Your task to perform on an android device: I would like to give running shoes to my father as the doctors had advised him to do so. Search for men's running shoes in the NNNOW app.
Image 0: 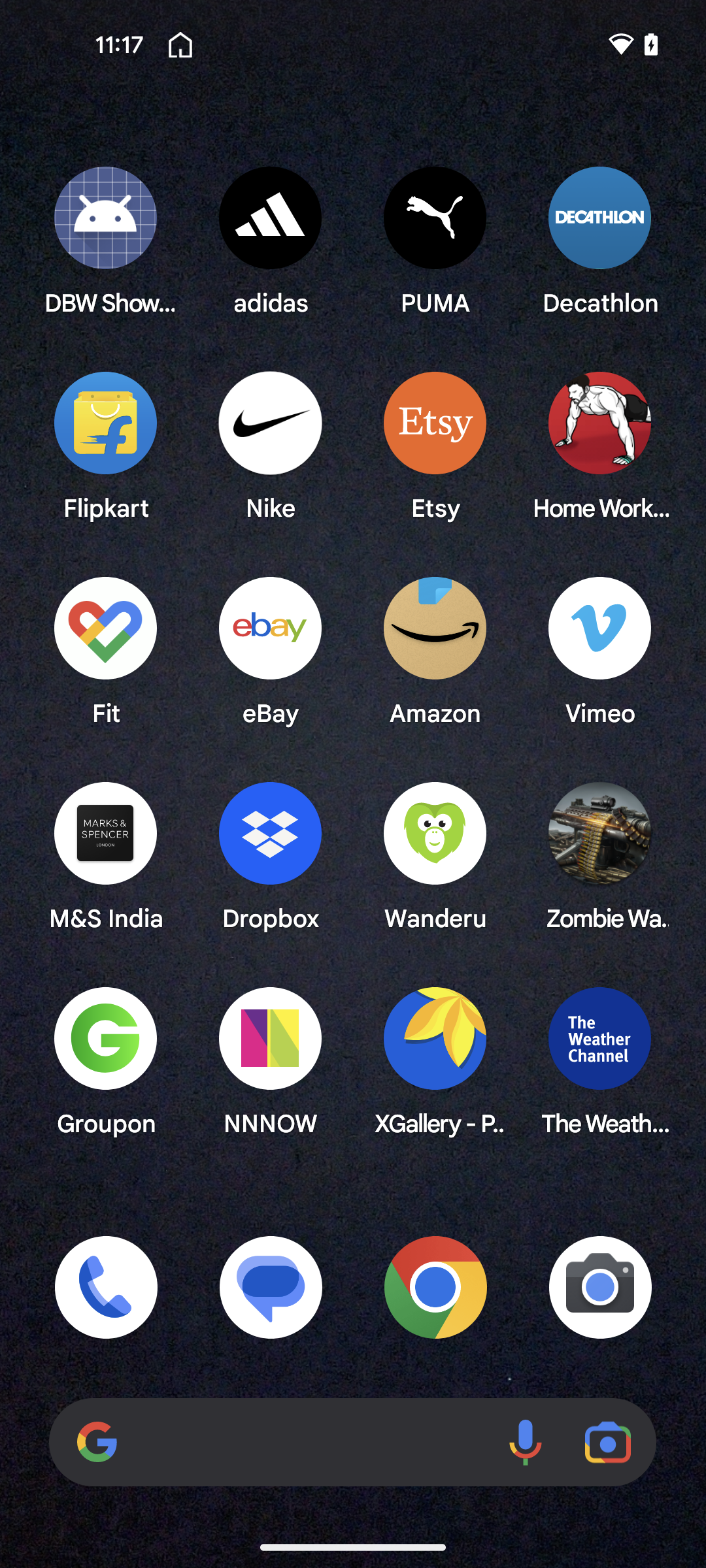
Open the NNNow app
Step 0: open app "NNNOW"
Image 1: 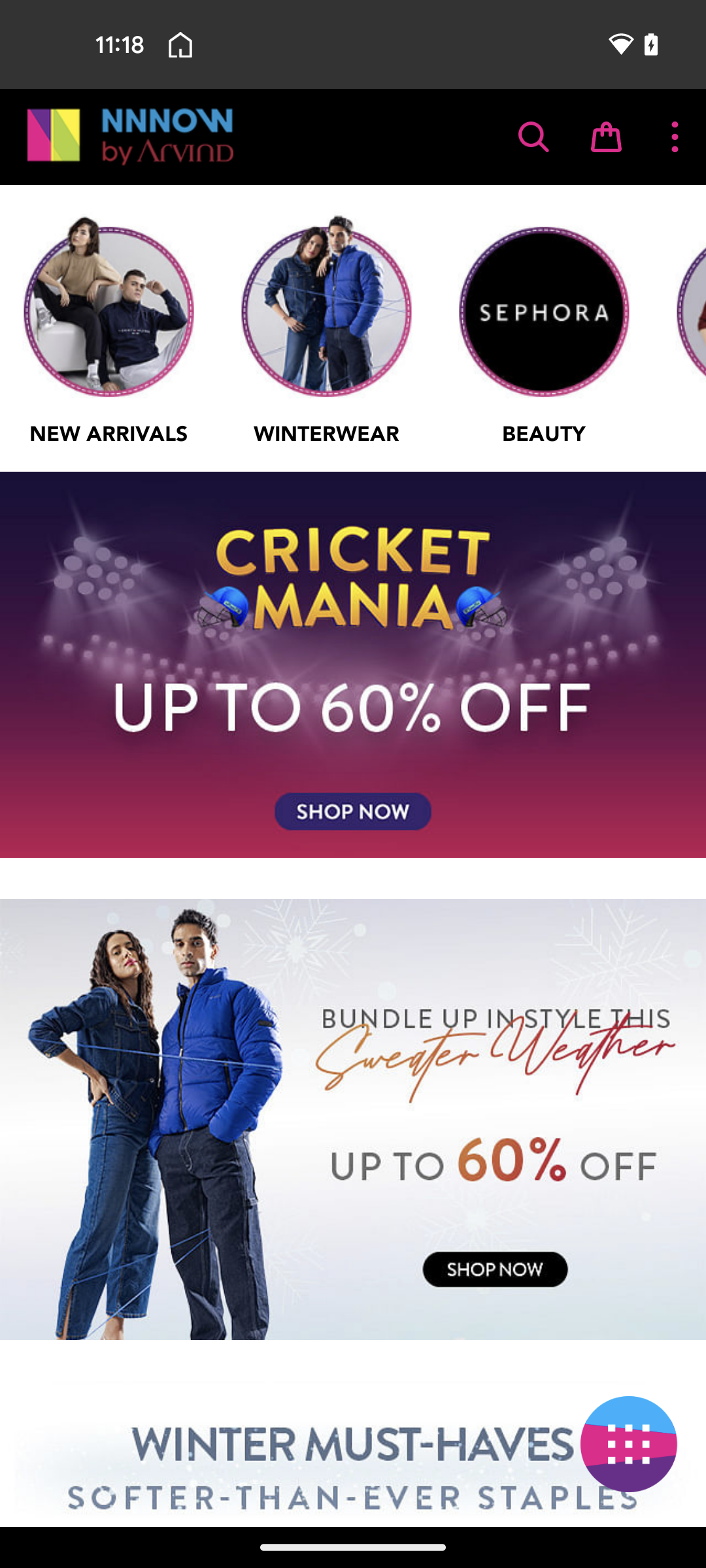
Click on the search icon at the top of the screen
Step 1: click (519, 147)
Image 2: 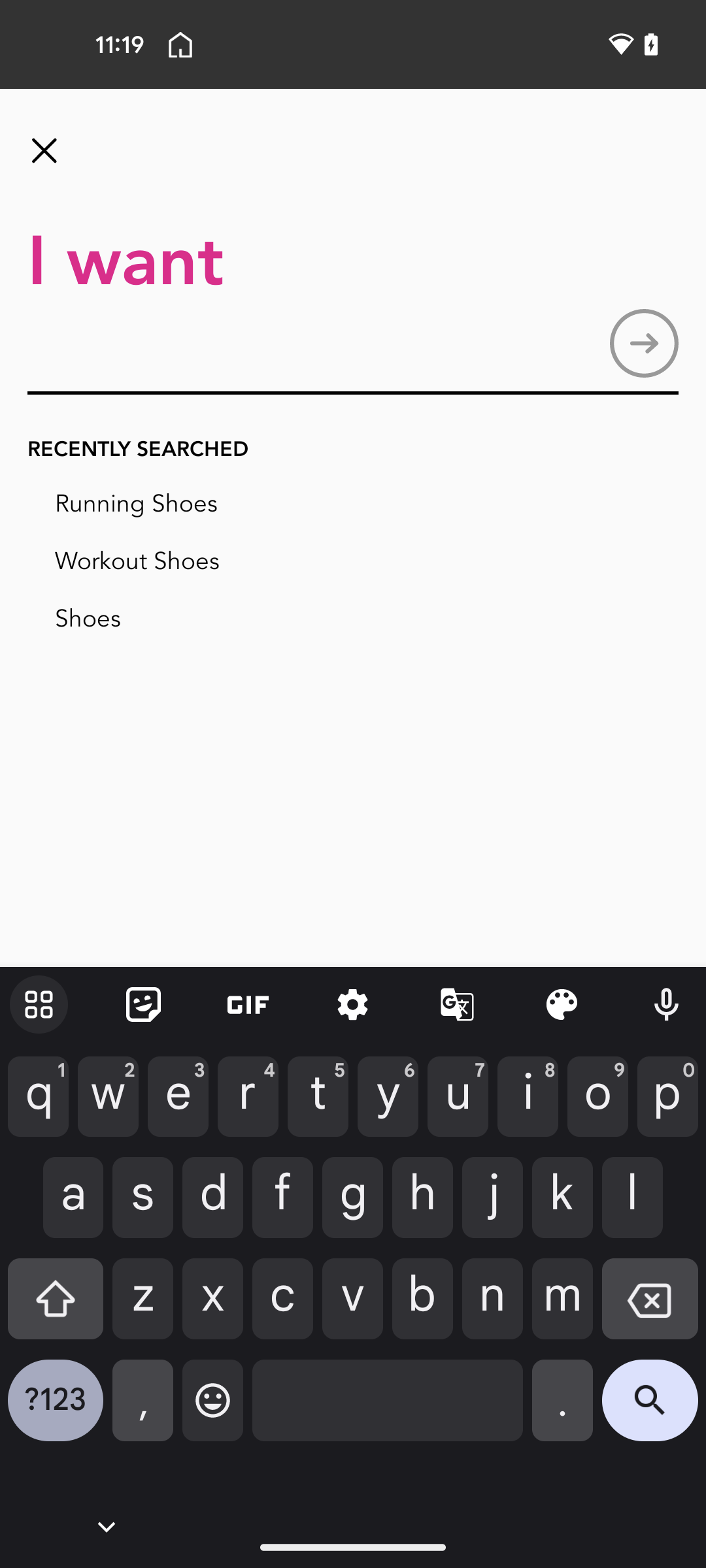
Type men's running shoes in the search bar
Step 2: type "men's running shoes"
Image 3: 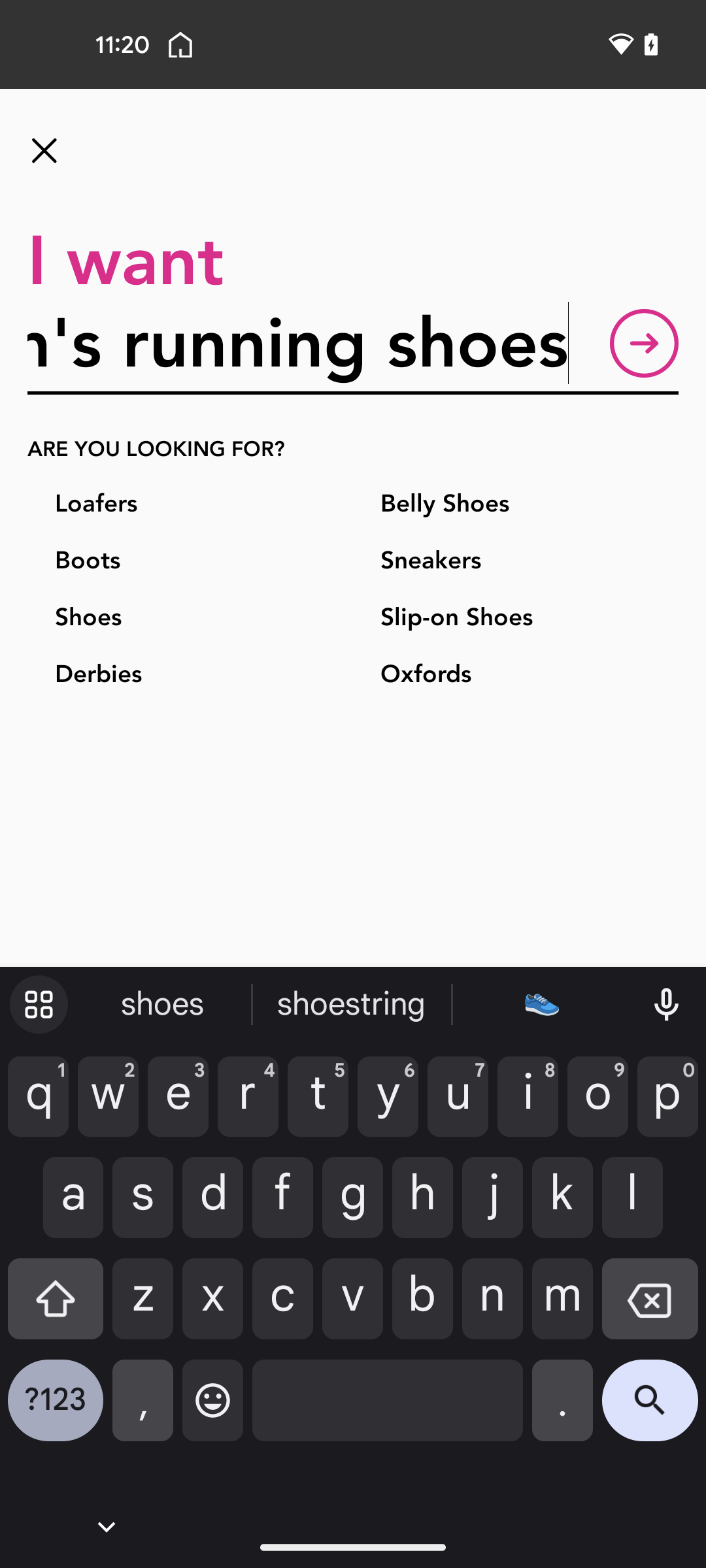
Click on the search button in the keyboard
Step 3: click (650, 1410)